Your task to perform on an android device: Contact customer care for help with my reservation made through the Airbnb app.
Image 0: 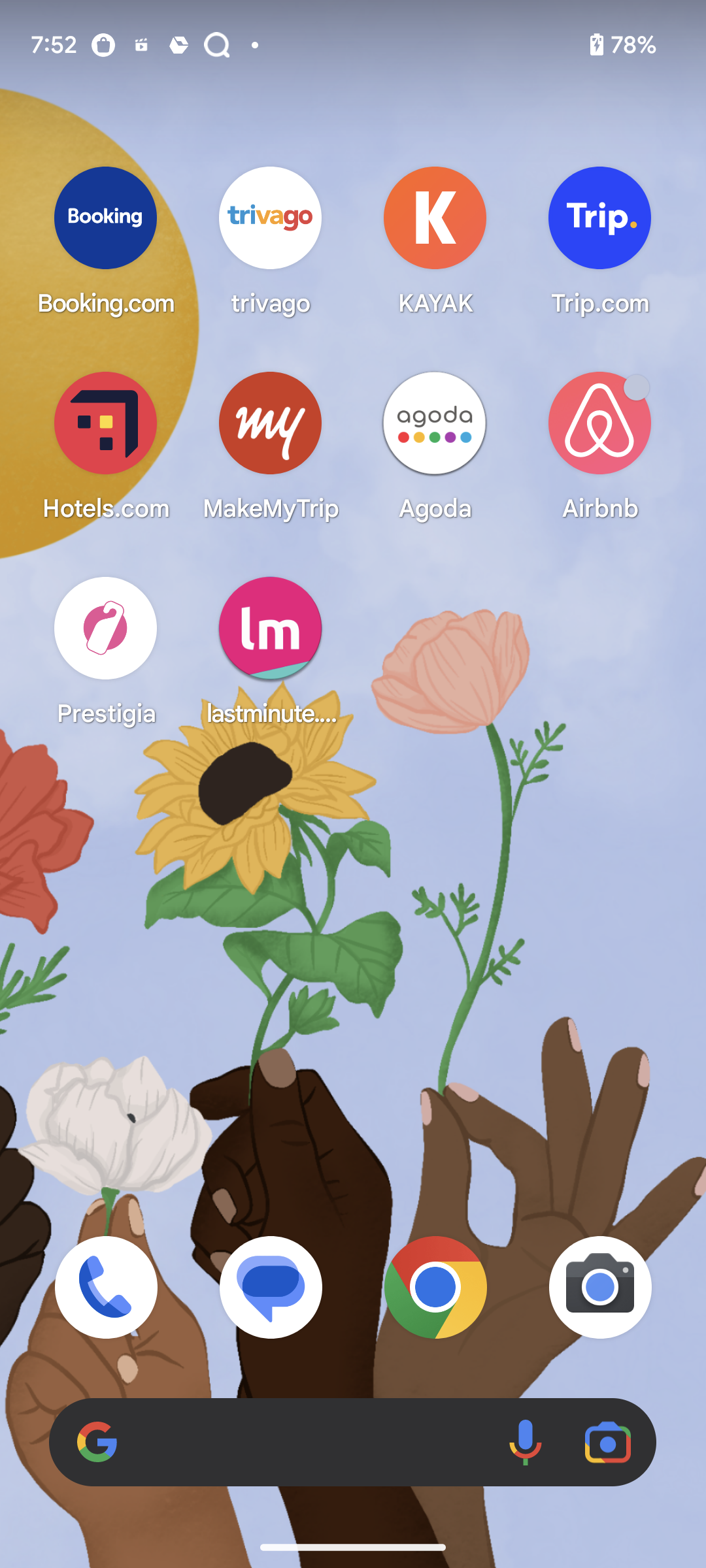
Open Airbnb App
Step 0: open app "Airbnb"
Image 2: 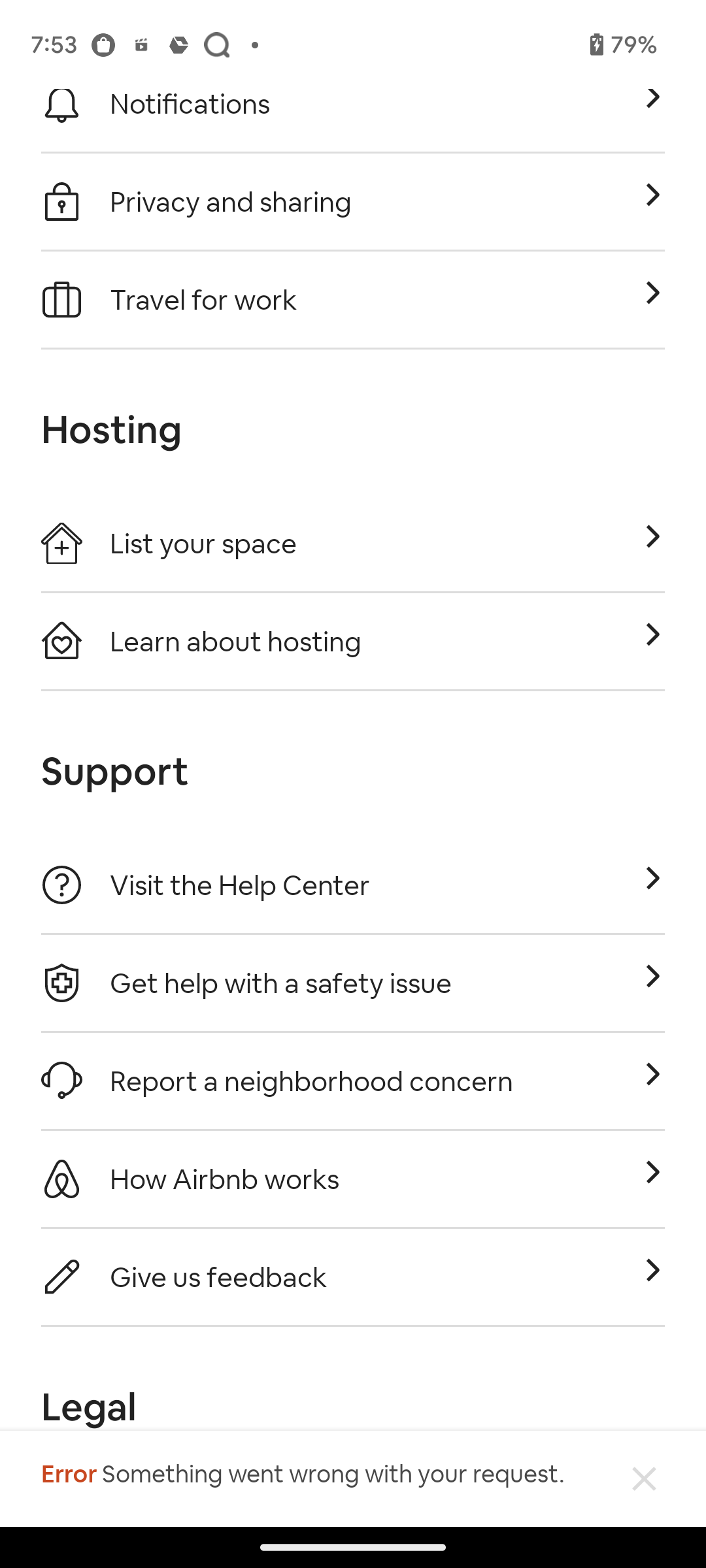
Click on Visit the Help Center
Step 2: click (240, 885)